Your task to perform on an android device: For security purposes, use the easy voice recorder to record sounds.
Image 0: 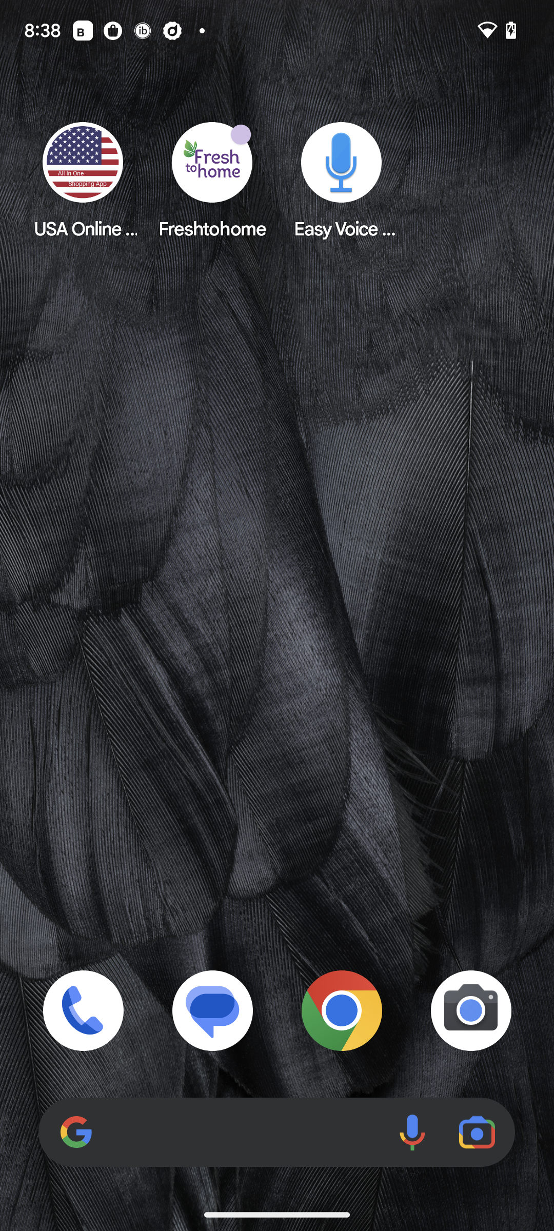
Open the Easy Voice Recorder app.
Step 0: open app "Easy Voice Recorder"
Image 1: 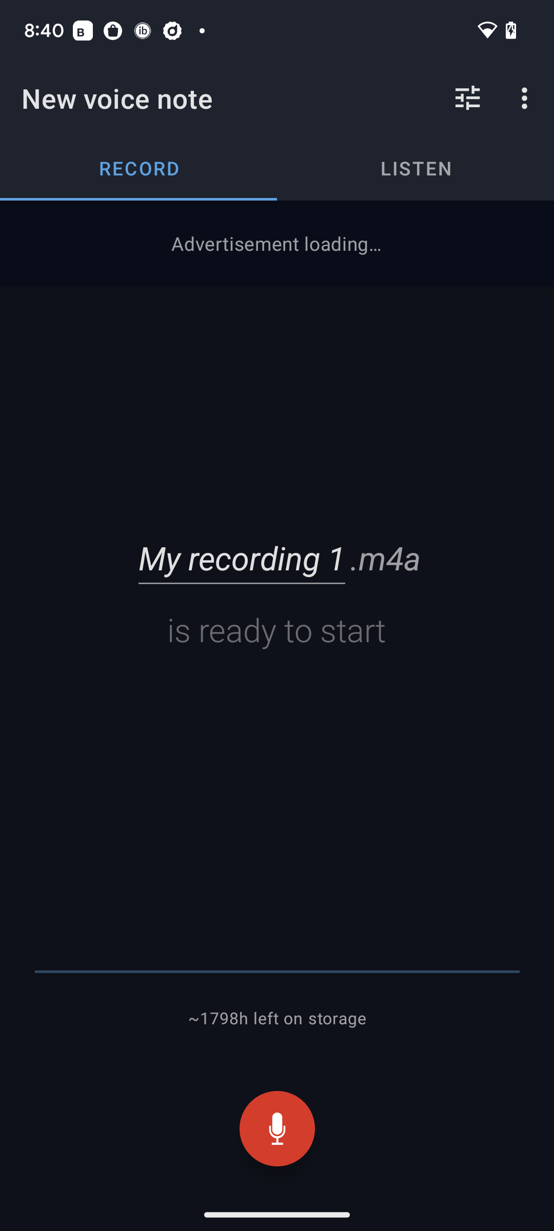
Click on the recording icon at the bottom of the screen.
Step 1: click (277, 1128)